Your task to perform on an android device: I want to add yoga posture  in the yoga document with the phrase " Balasana, Bhujangasana, Mountain Pose, Trikonasana
Image 0: 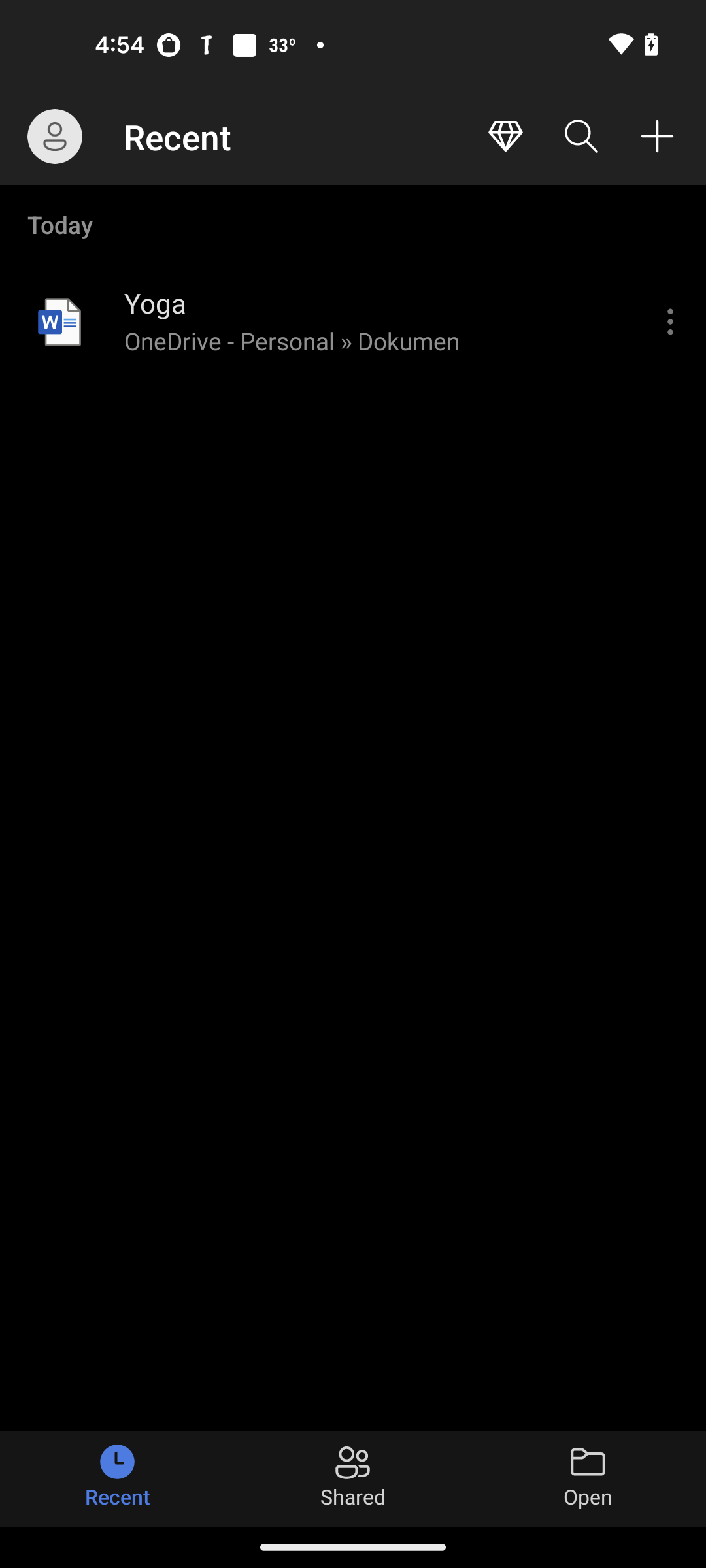
Click on the Yoga 
Step 0: click (372, 304)
Image 1: 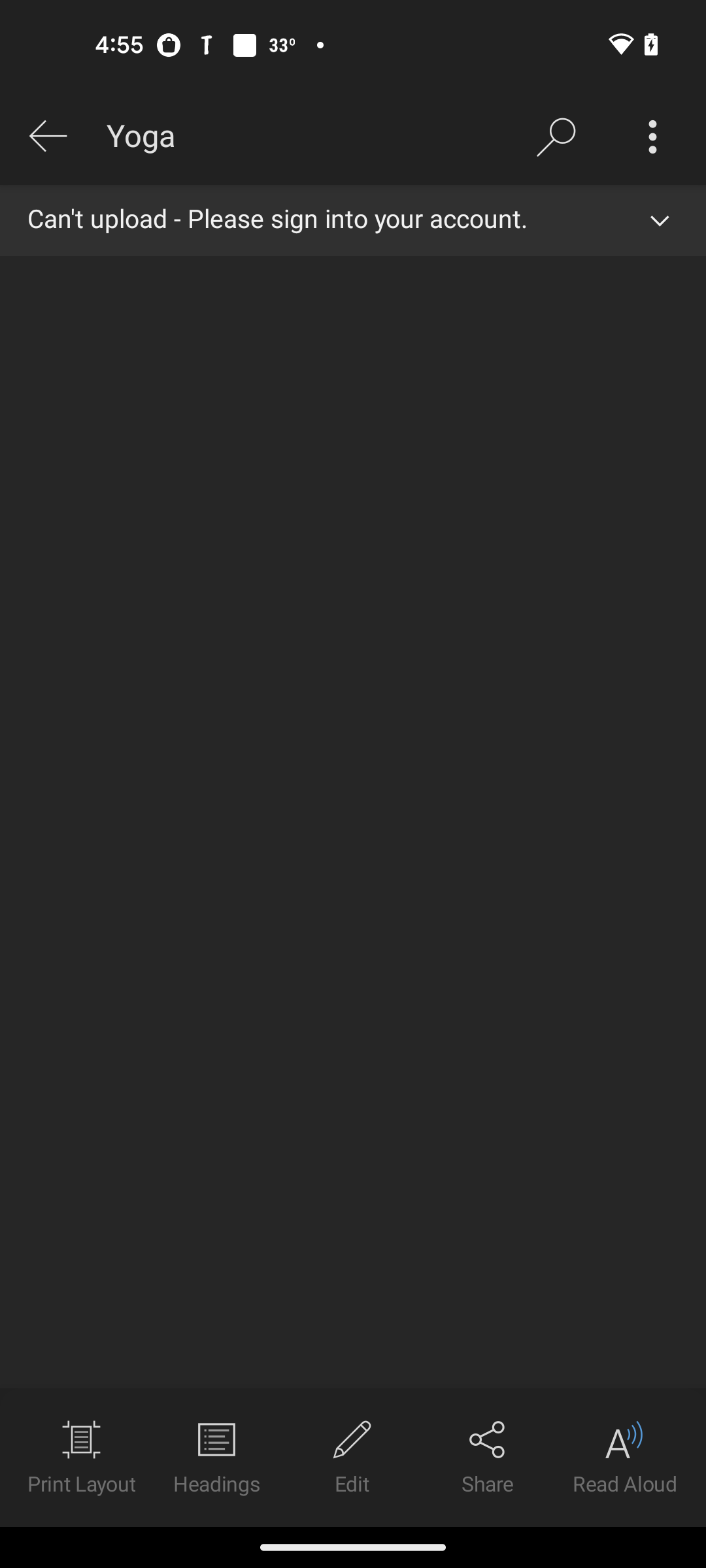
Click on the Edit icon 
Step 1: click (352, 1457)
Image 2: 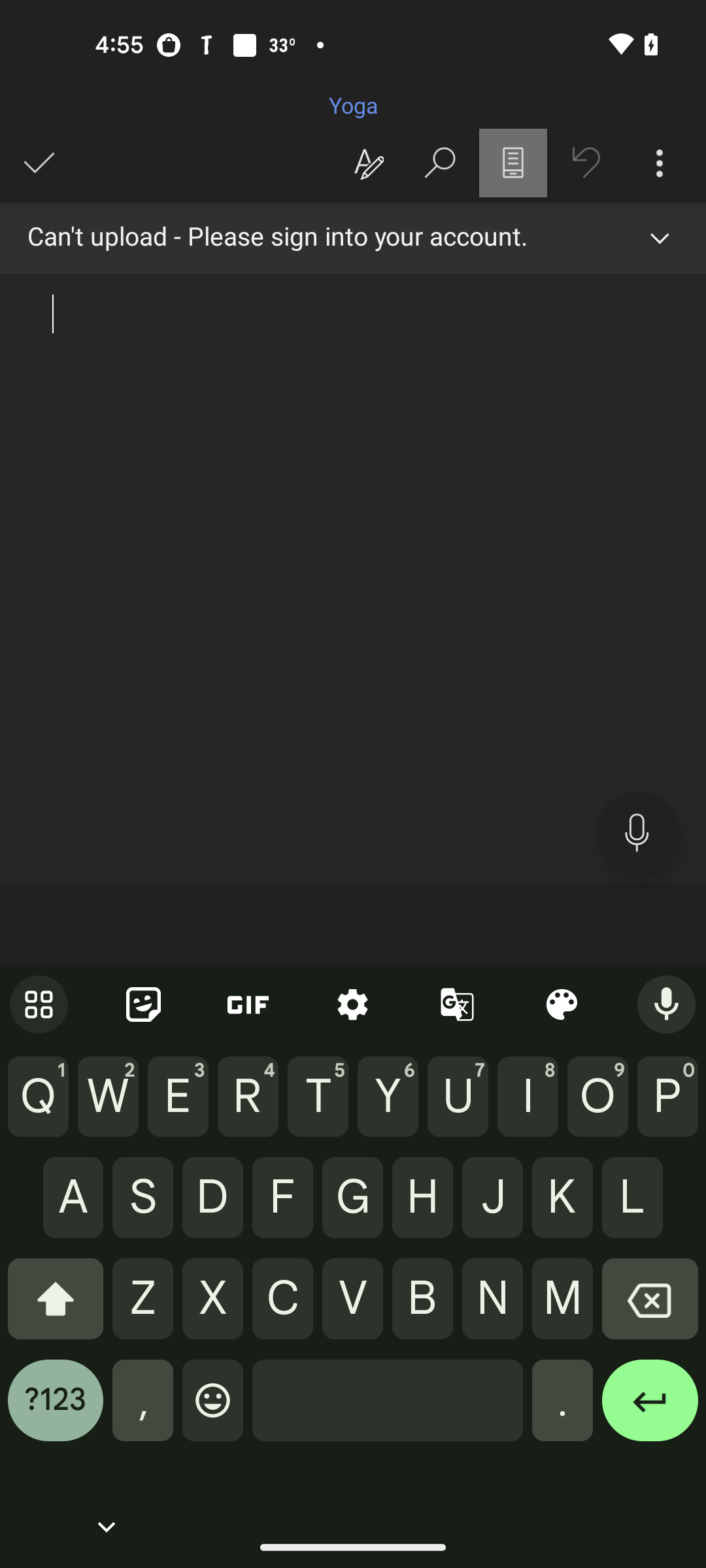
Enter a pose as Balasana, Bhujangasana, Mountain Pose, Trikonasana
Step 2: type "Balasana, Bhujangasana, Mountain Pose, Trikonasana"
Image 3: 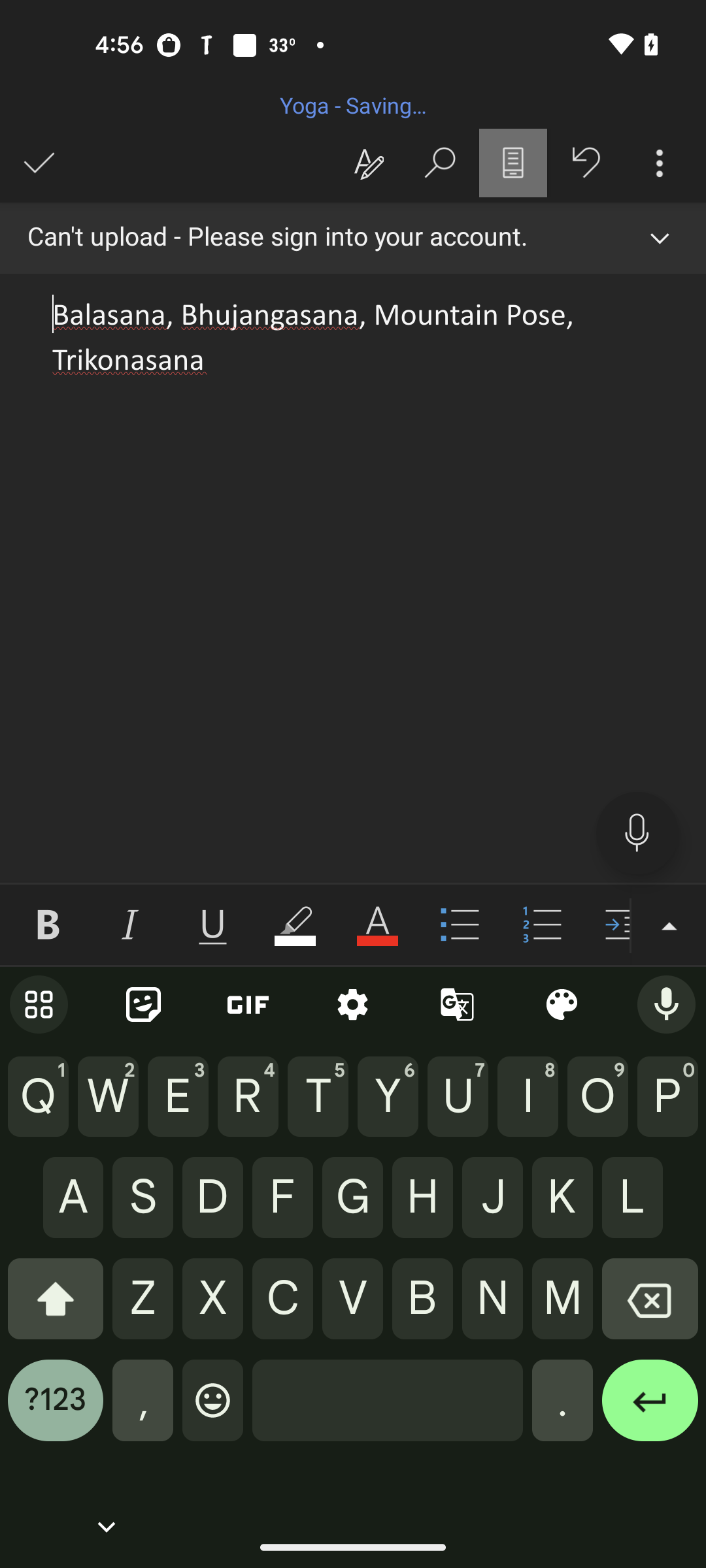
Click on the tick icon at the top left corner of the screen 
Step 3: click (39, 163)